Your task to perform on an android device: Create a new reminder for Date: 15 Jun, Time: 7:30pm with the title: Movie & add a note Avatar the way of water in the reminder app
Image 0: 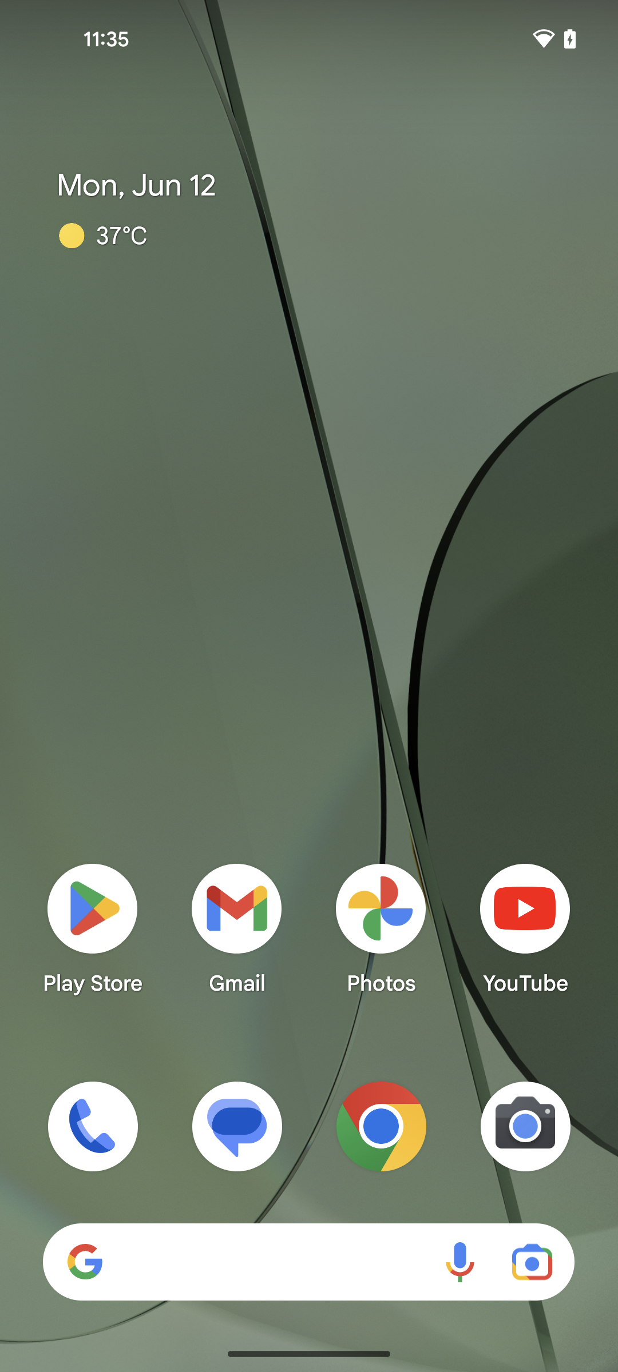
Open the reminder app
Step 0: open app "Reminder"
Image 1: 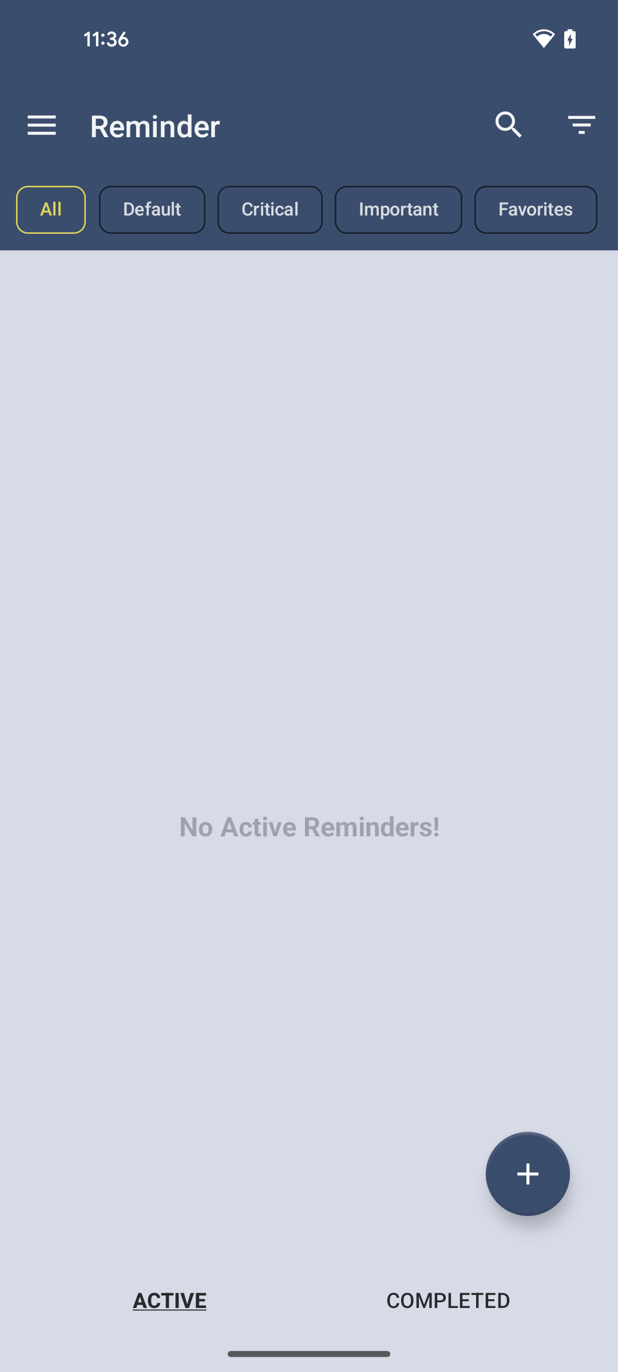
click on plus icon 
Step 1: click (528, 1174)
Image 2: 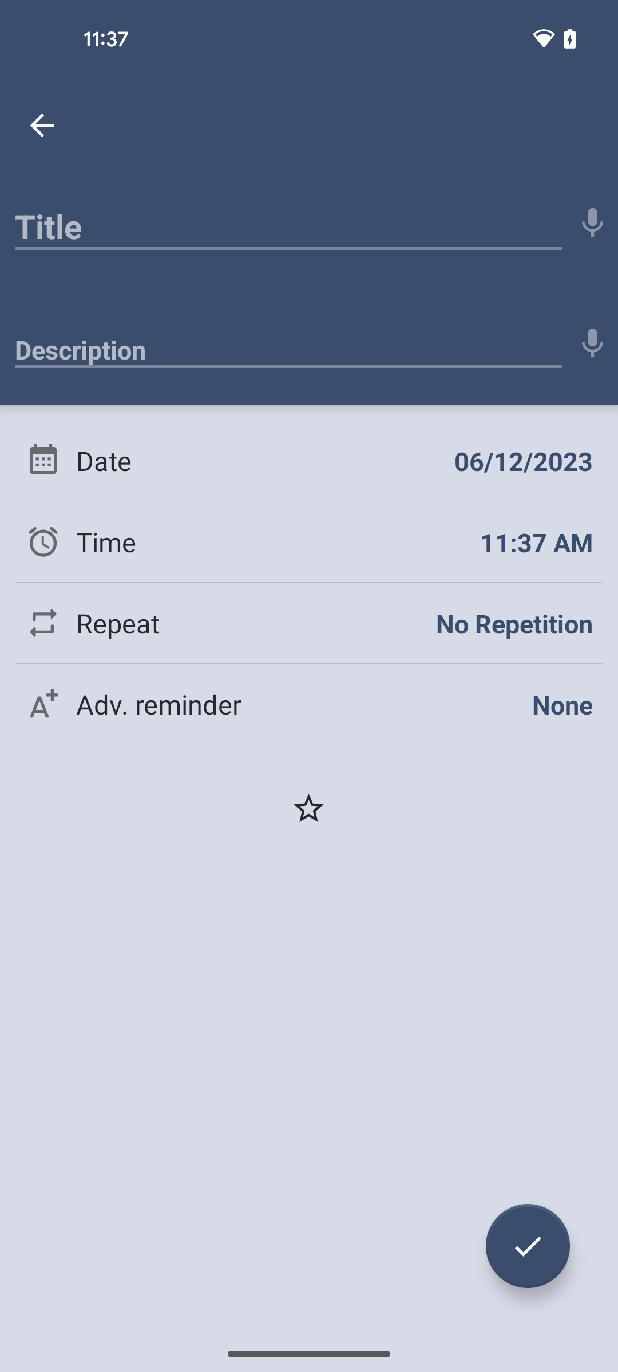
click on title
Step 2: click (288, 220)
Image 3: 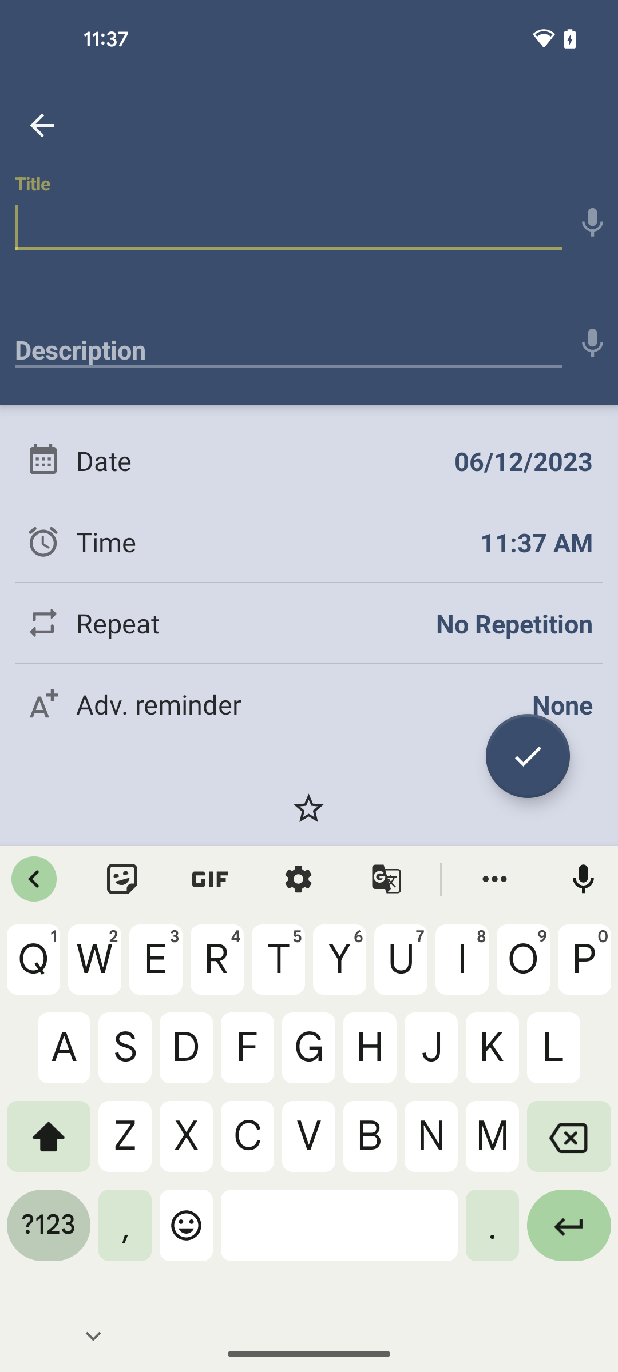
add title movie
Step 3: type "movie"
Image 4: 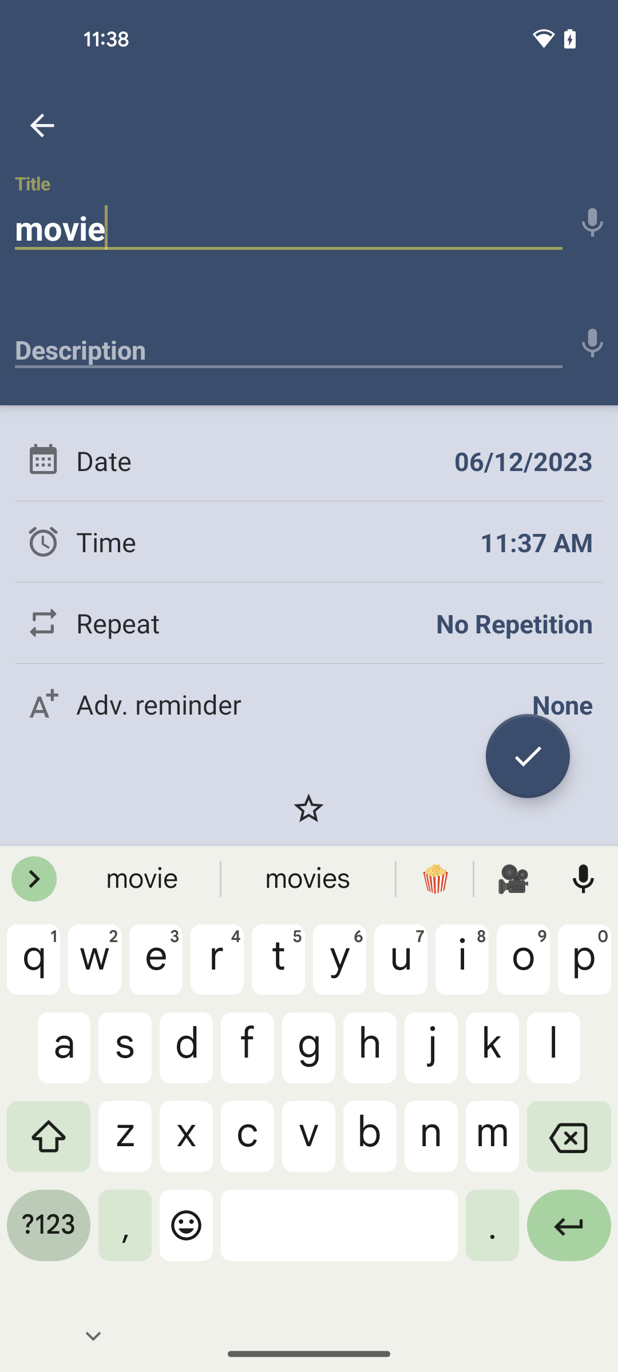
click on description
Step 4: click (288, 343)
Image 5: 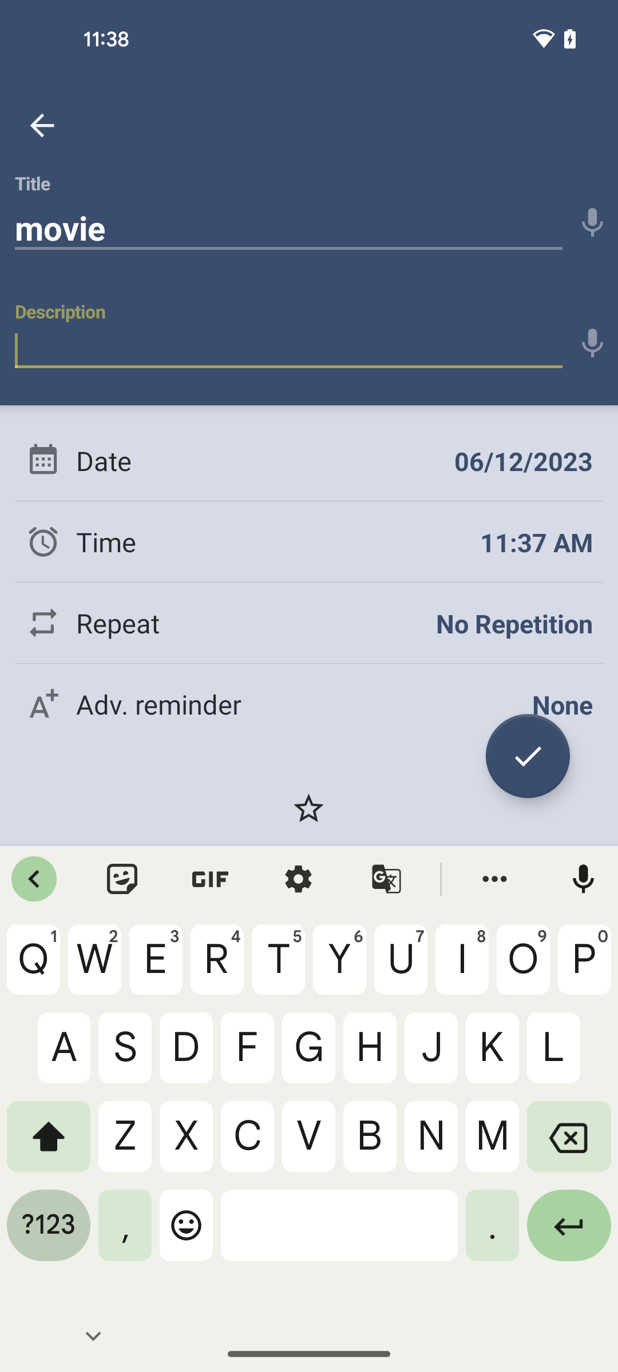
add description avatar the way of water
Step 5: type "avatar the way of water"
Image 6: 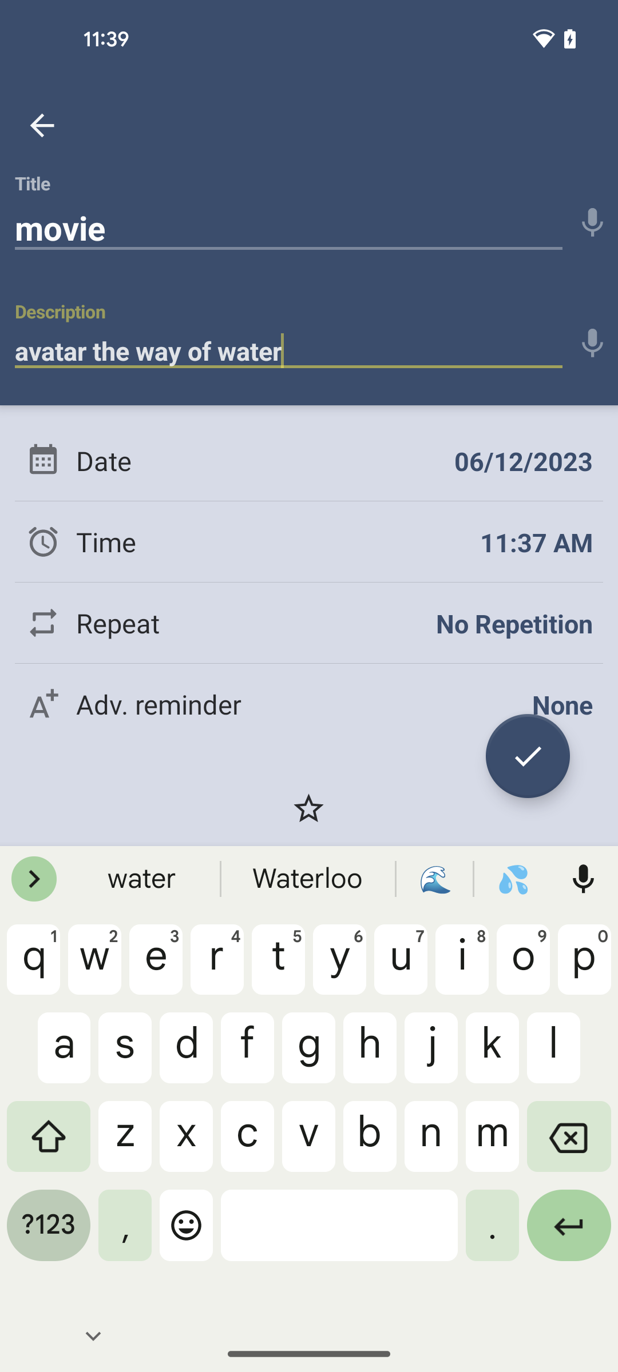
click on date
Step 6: click (524, 461)
Image 8: 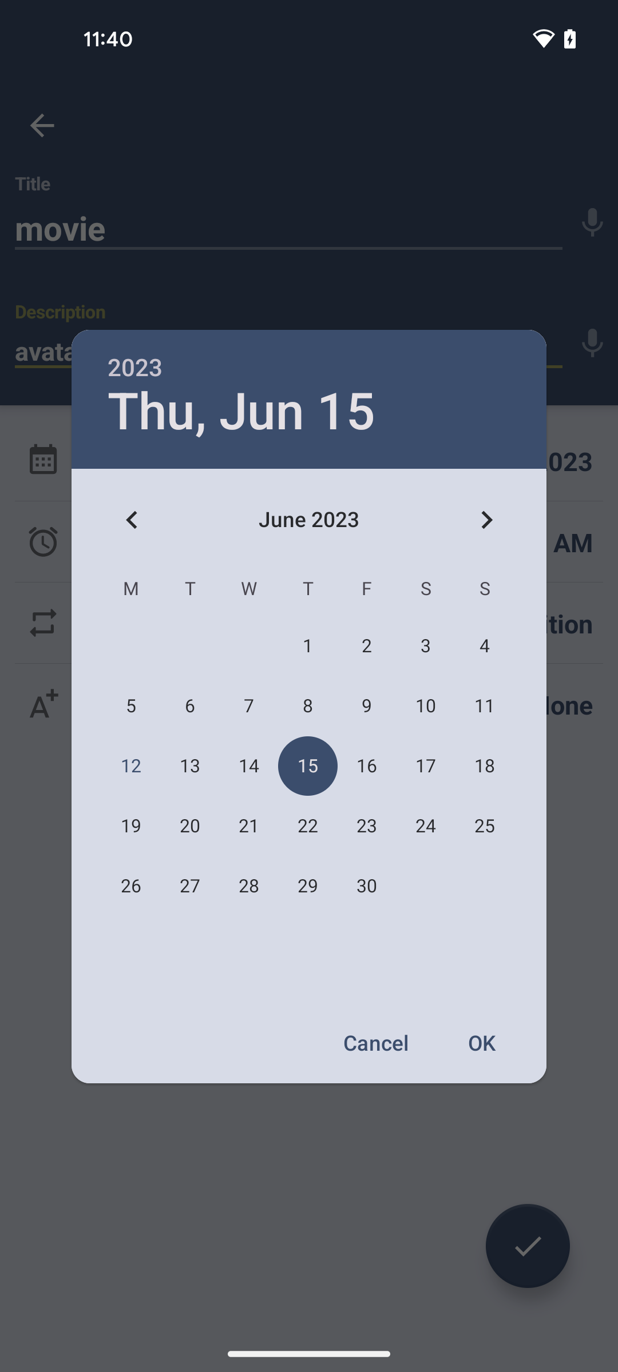
click on ok
Step 8: click (483, 1042)
Image 9: 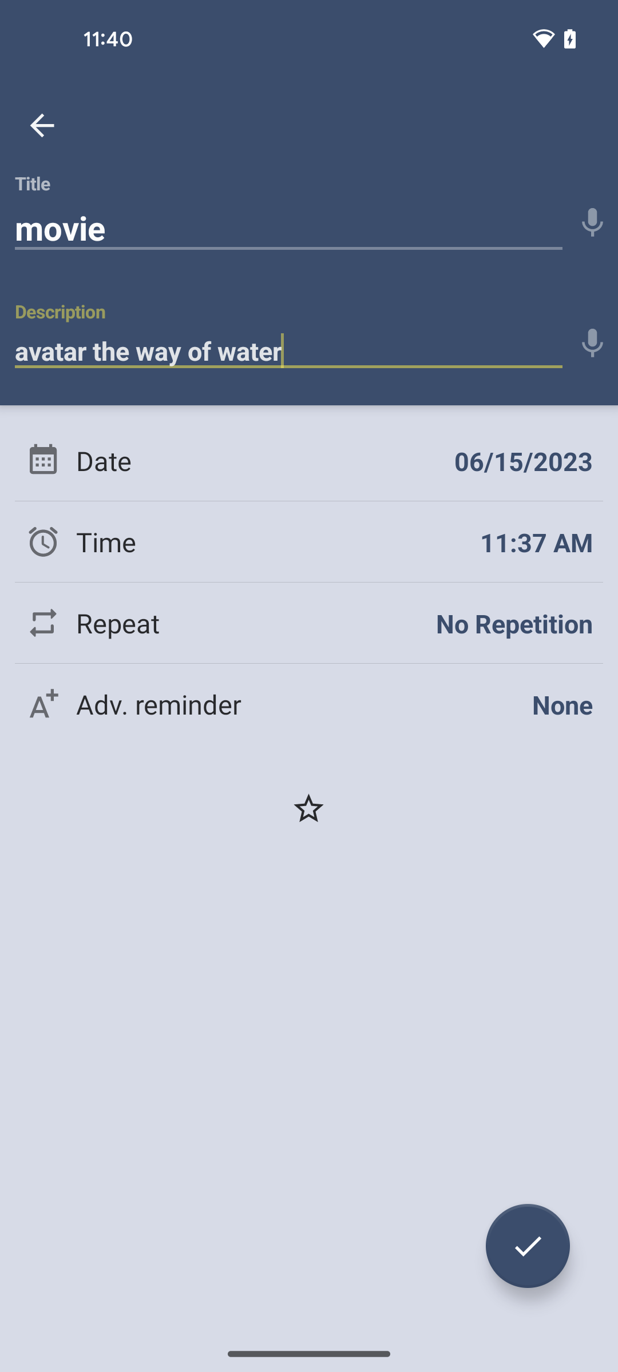
click on time
Step 9: click (252, 541)
Image 10: 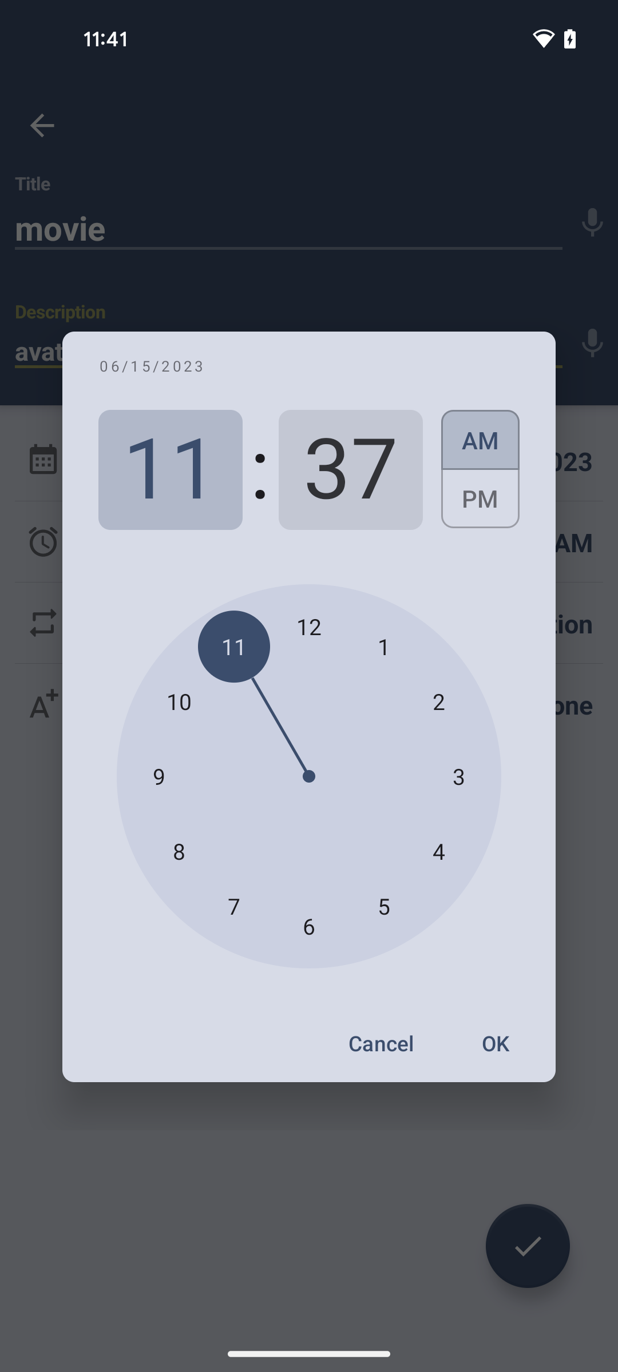
set hours to 7
Step 10: click (234, 906)
Image 11: 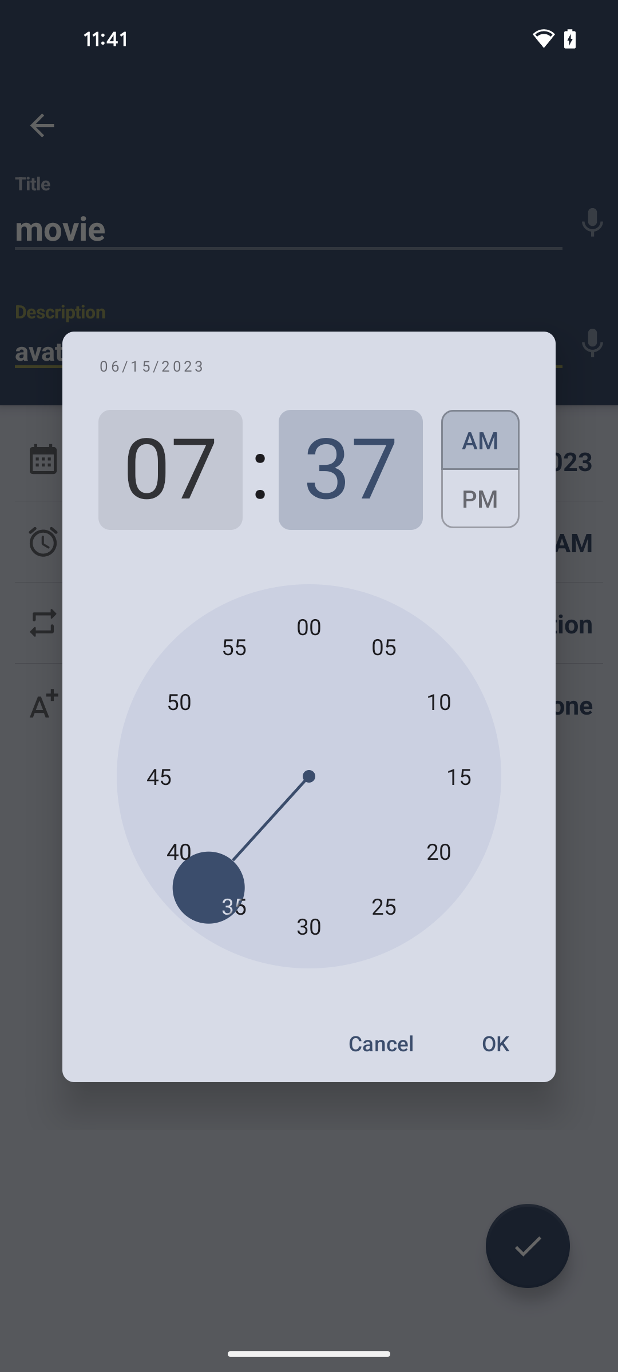
set minutes to 30
Step 11: click (309, 926)
Image 12: 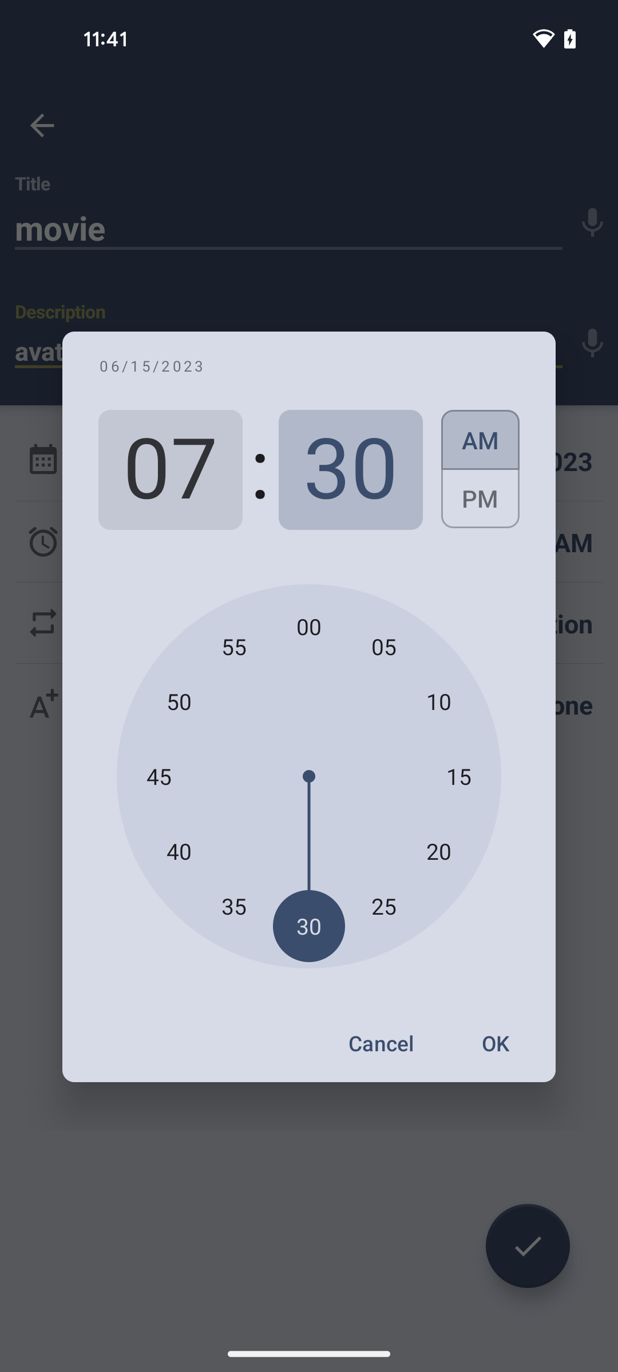
select PM
Step 12: click (480, 504)
Image 13: 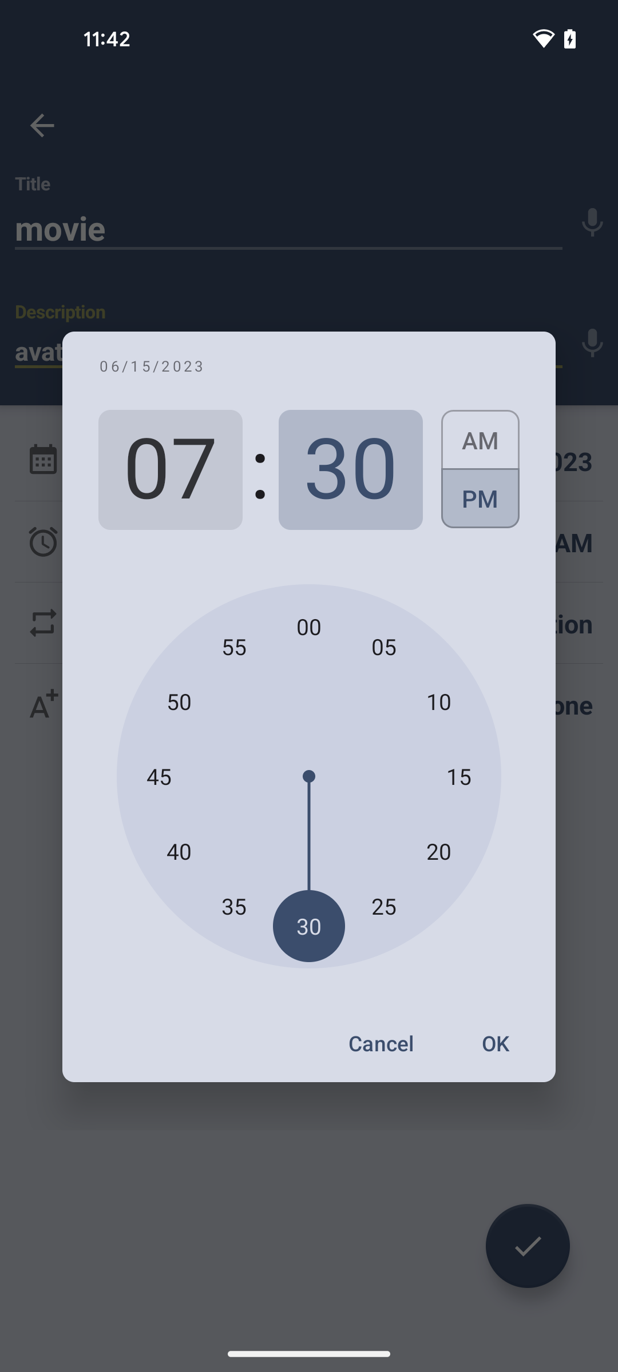
click on OK
Step 13: click (495, 1043)